Your task to perform on an android device: I would like to use the LeafSnap app to track the progress of my 'ihi' plant in my garden.
Image 0: 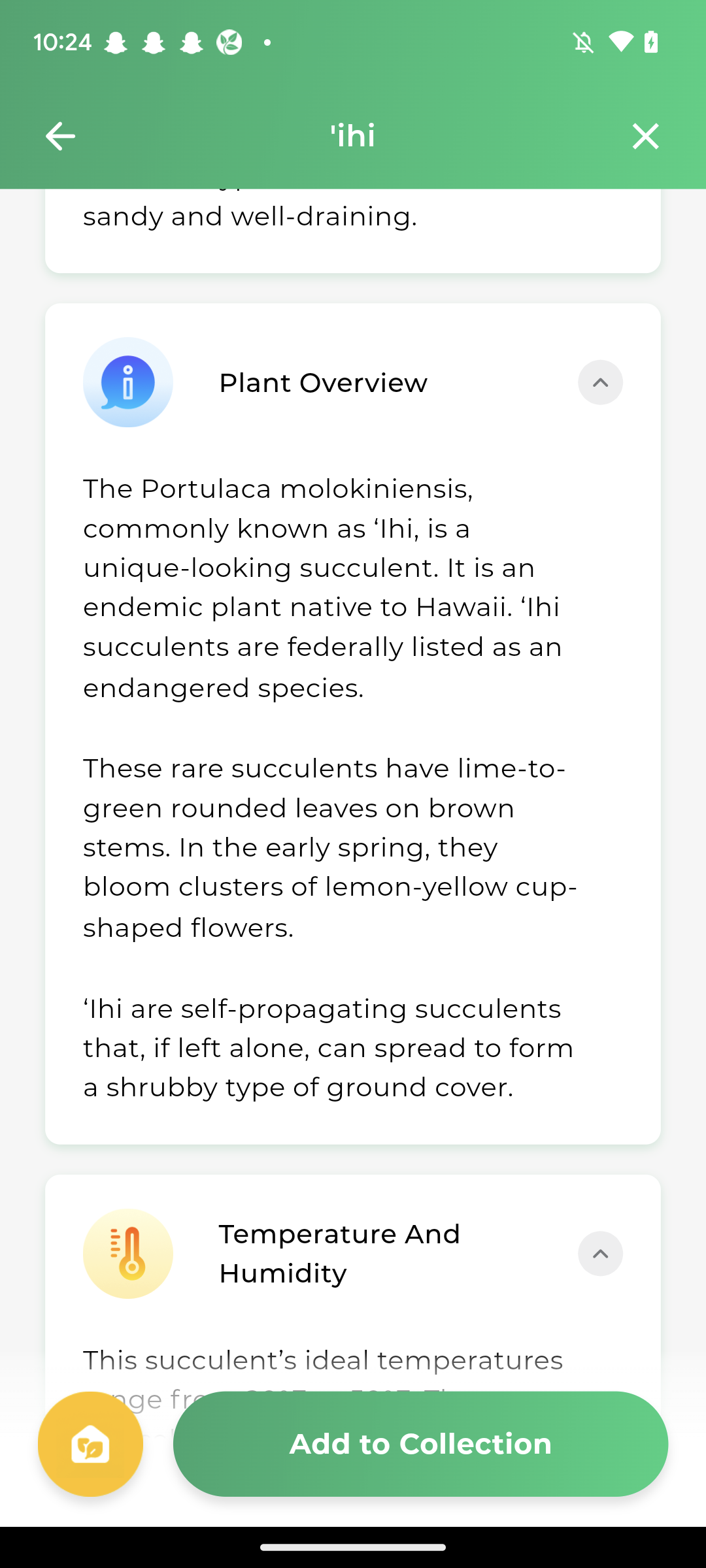
Go back to the previous page
Step 0: press back button
Image 1: 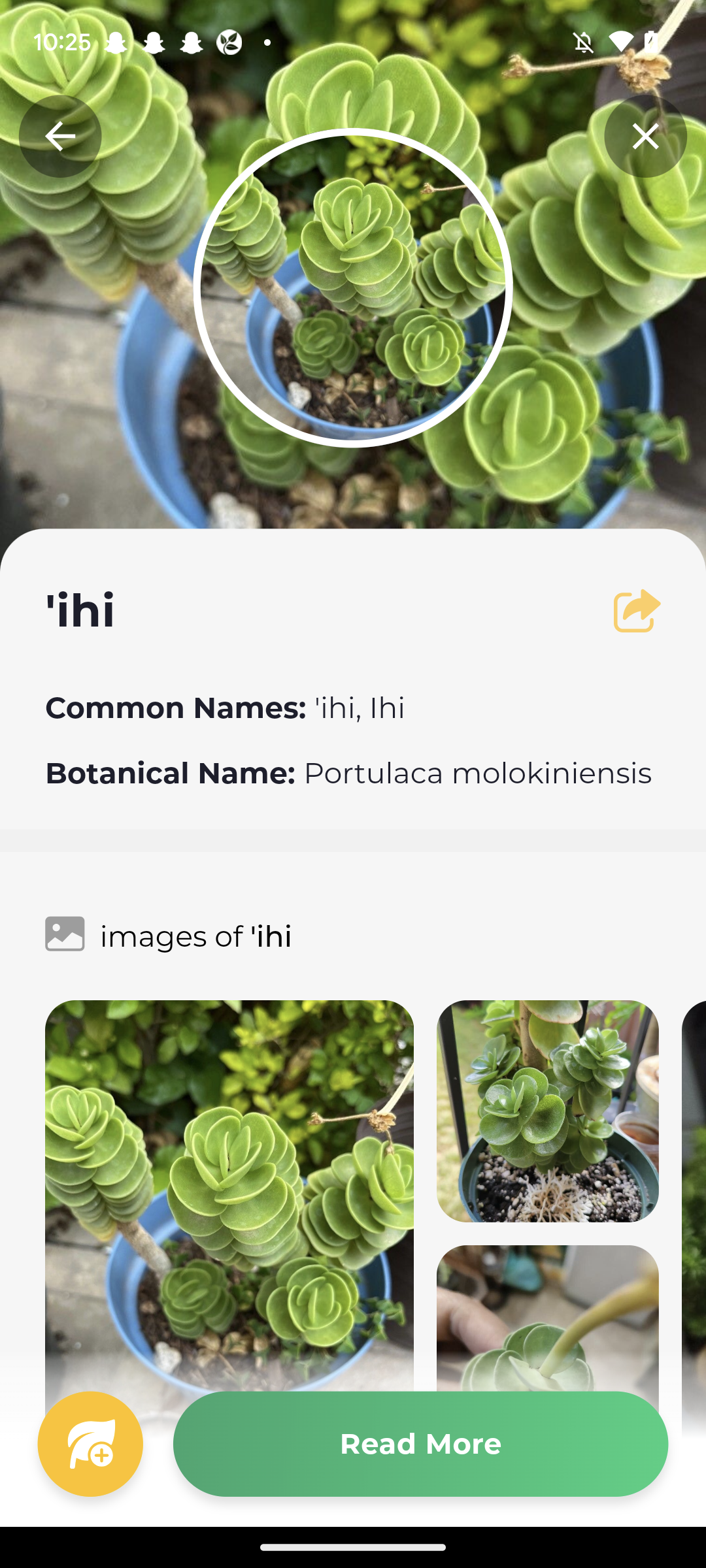
Go back to the previous page
Step 1: press back button
Image 3: 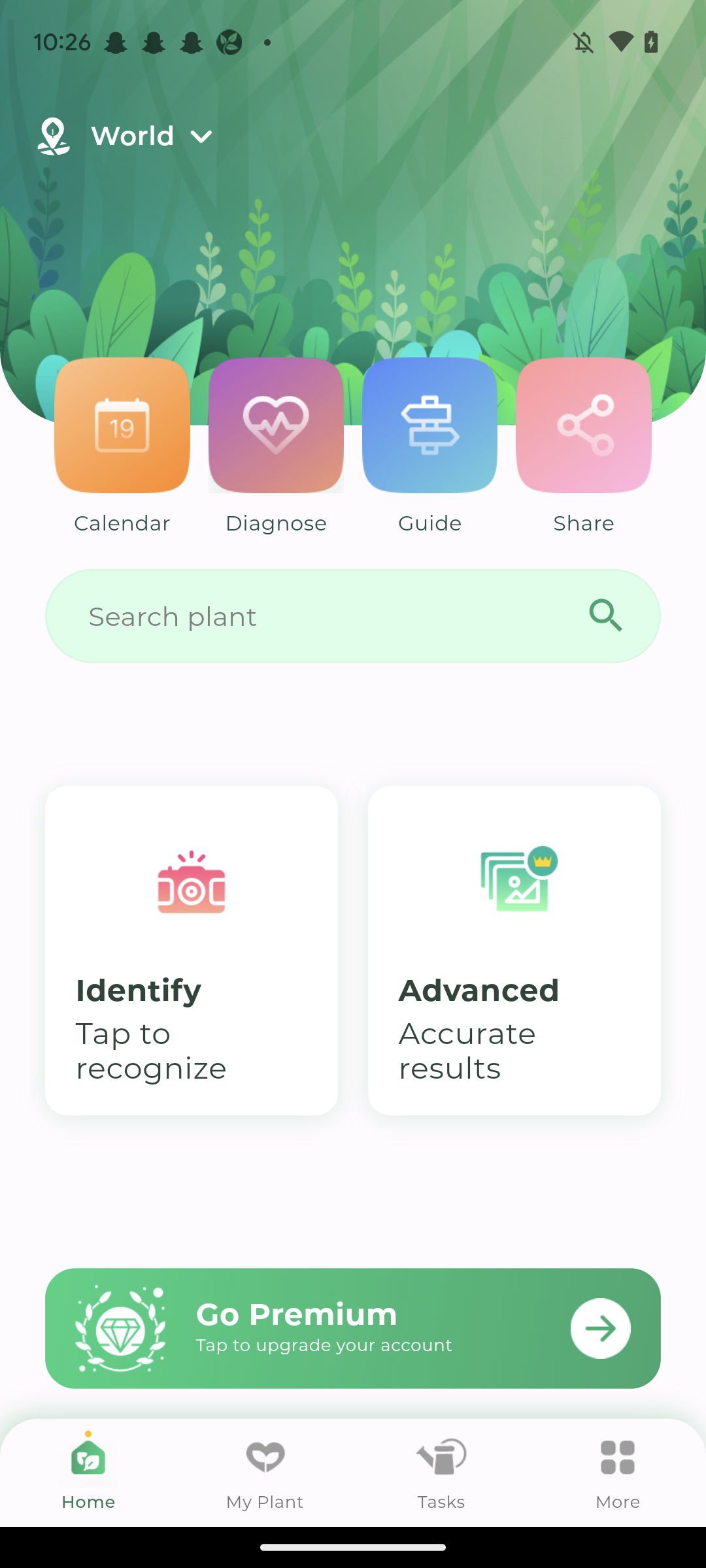
Click on My Plant at the bottom of the screen
Step 3: click (265, 1473)
Image 4: 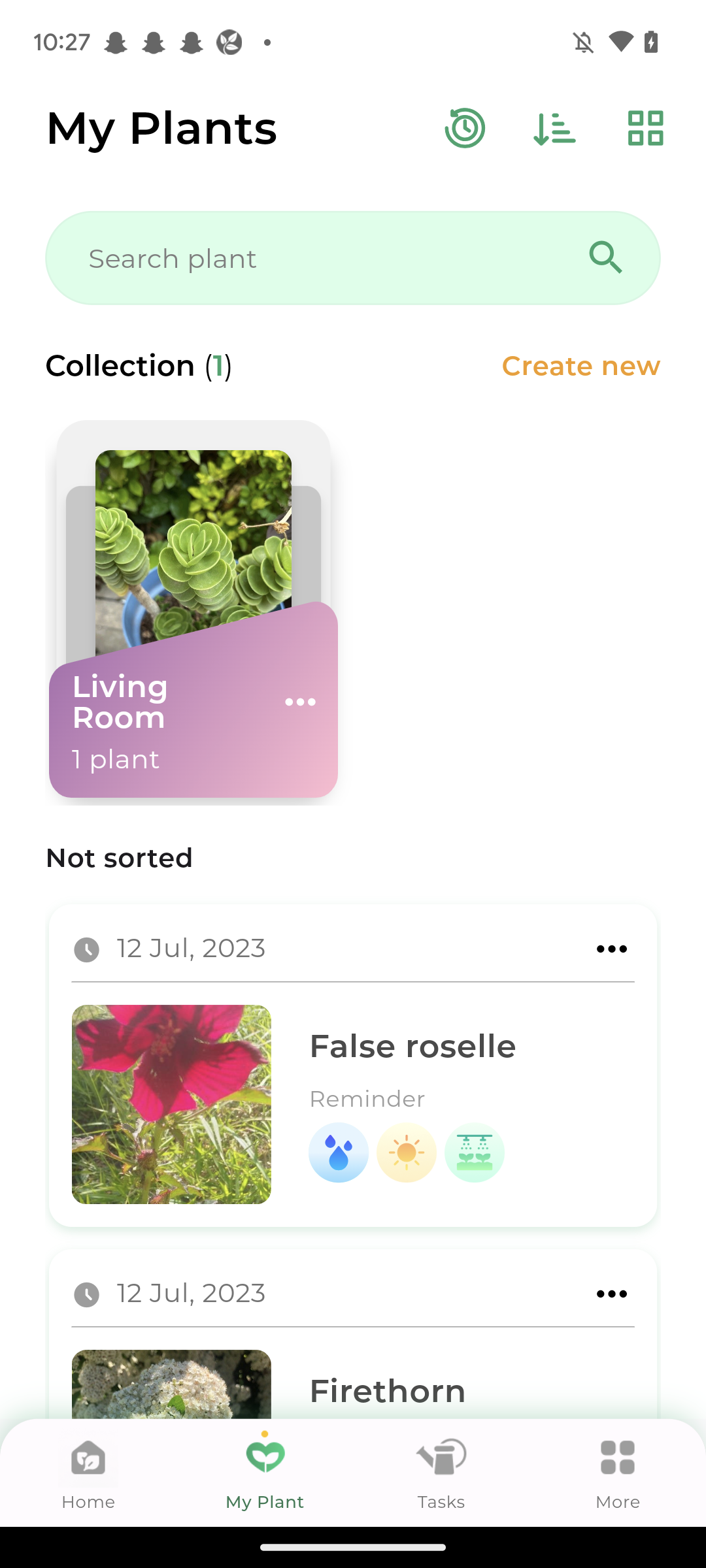
Click on living room
Step 4: click (255, 581)